Your task to perform on an android device: Open the Nyakka Fashion App, Type in a Search bar and search for QOMN White and Red Printed Top for Women.
Image 0: 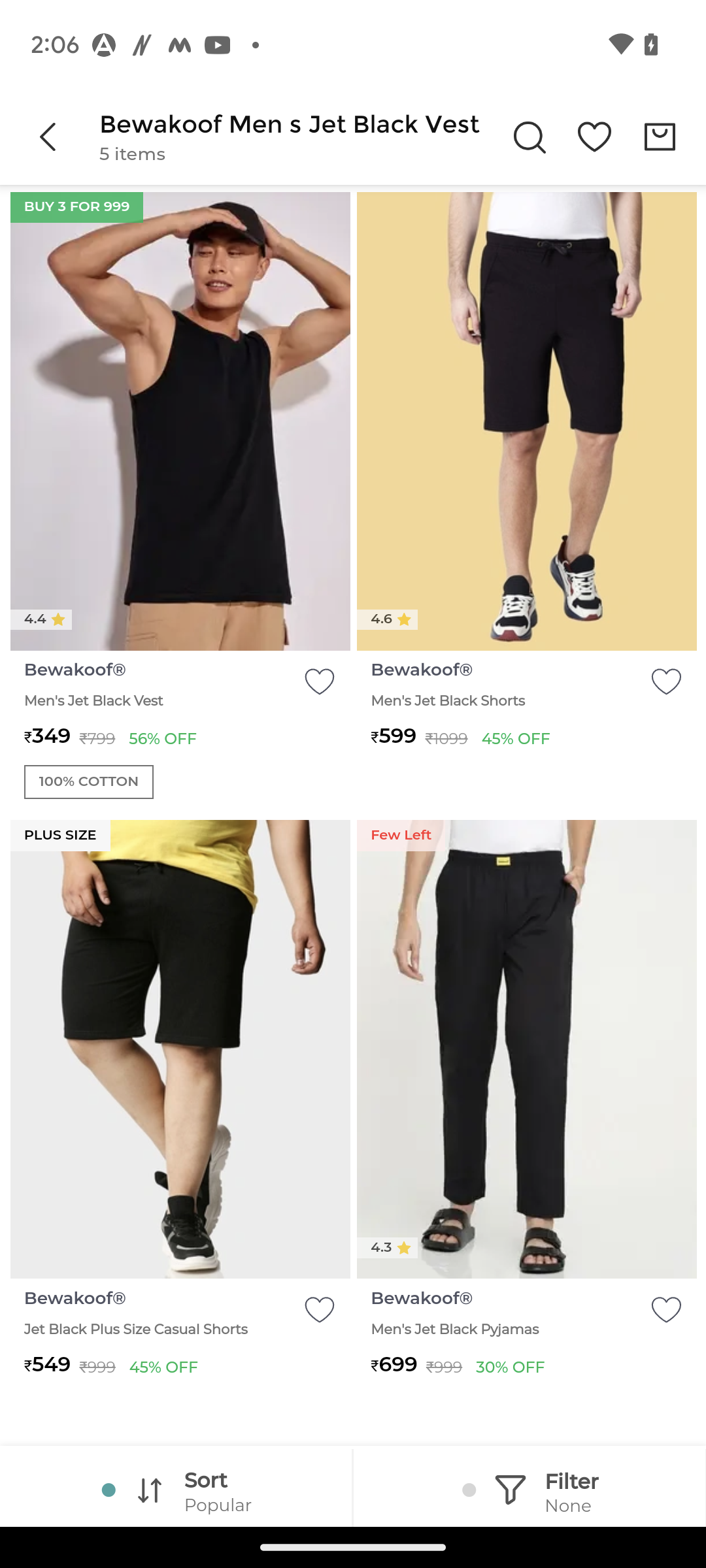
open Nyakkafashion app
Step 0: open app "NykaaFashion"
Image 1: 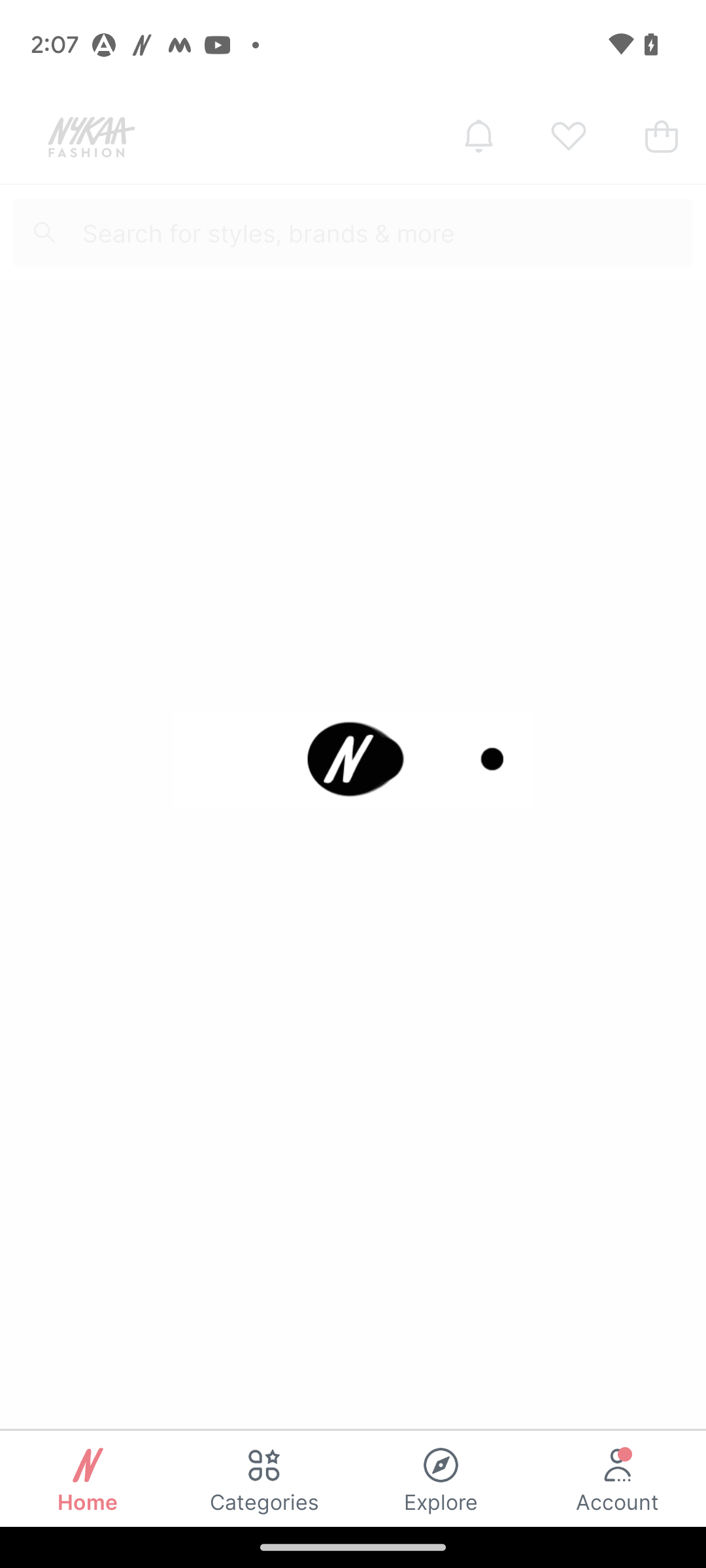
open Nyakkafashion app
Step 1: wait
Image 2: 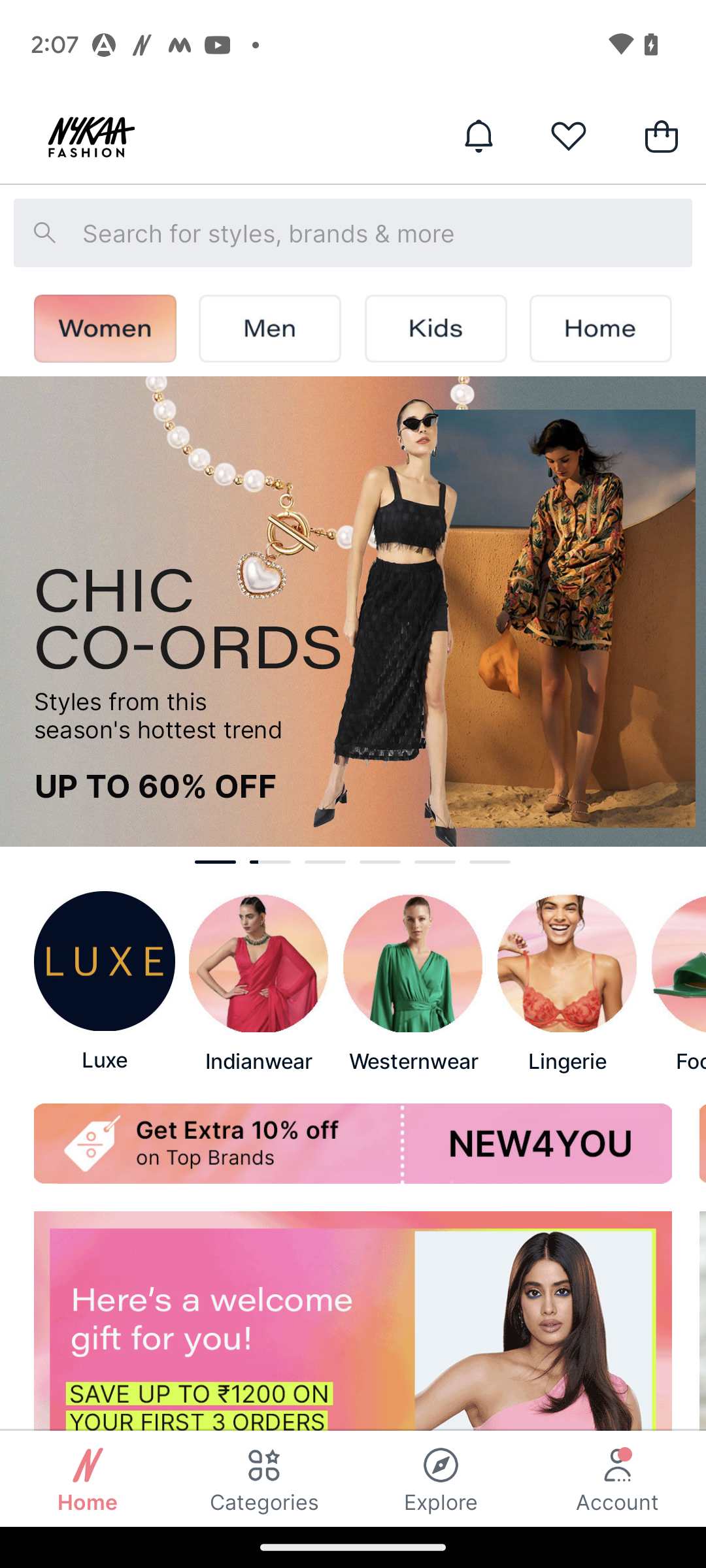
Click on the search icon at the top left corner of the screen
Step 2: click (352, 233)
Image 3: 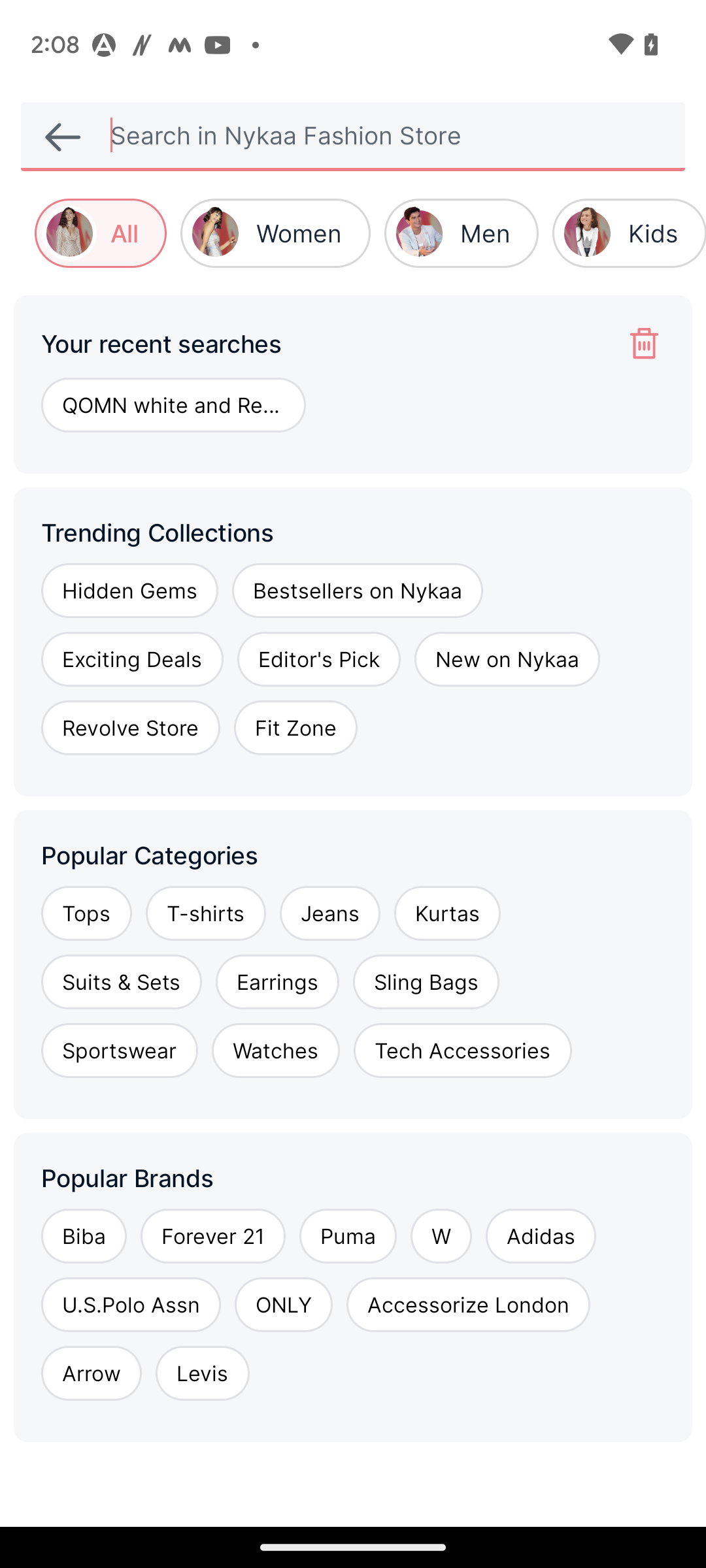
Click on the search bar at the top of the screen.
Step 3: click (389, 135)
Image 4: 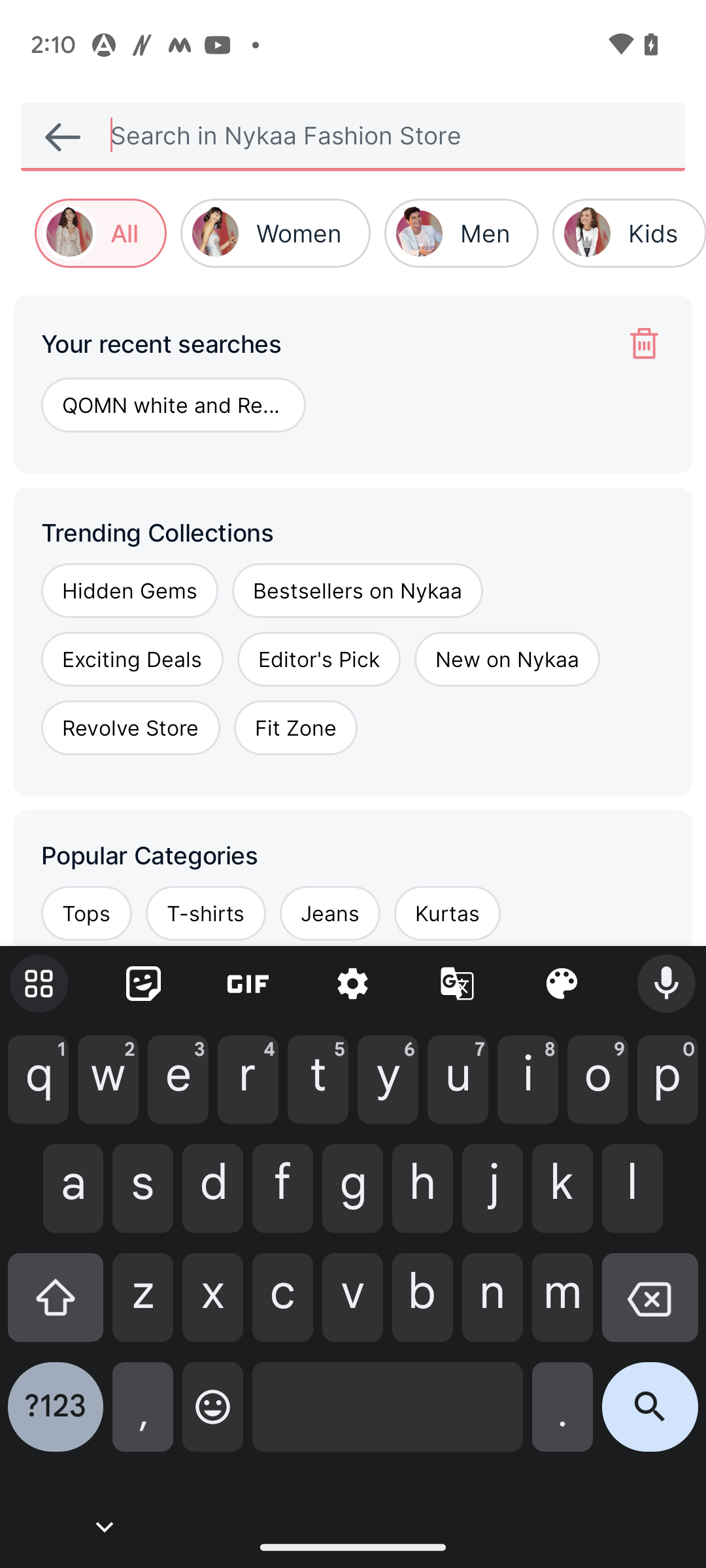
type QOMN White and Red Printed Top for Women
Step 4: type "QOMN White and Red Printed Top for Women"
Image 5: 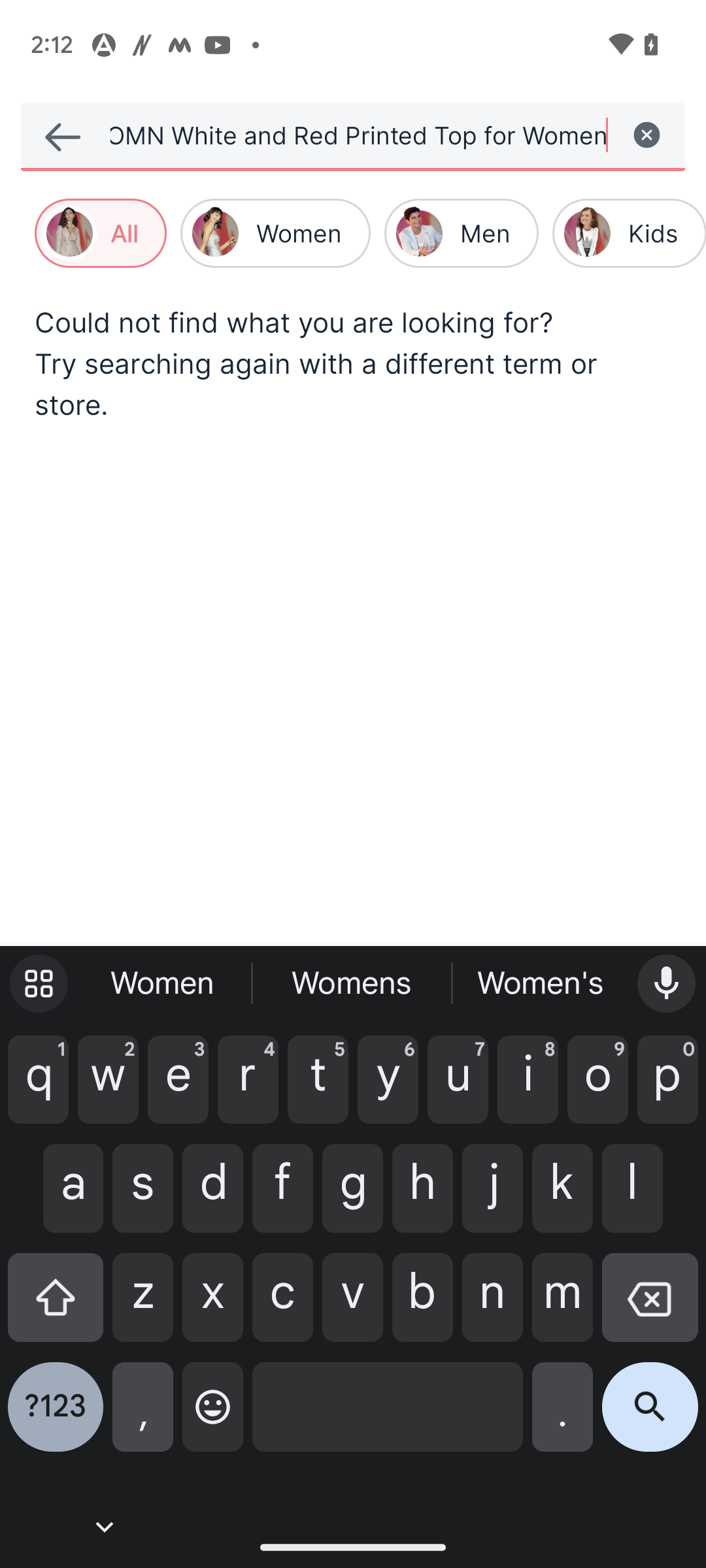
Click on the search icon at the bottom right corner of the screen
Step 5: click (650, 1417)